Your task to perform on an android device: I'm visiting my friend's house this weekend, therefore I want to enable government weather alerts for the Upper East Side in the AccuWeather app so that I will get the update if the weather turns bad.
Image 0: 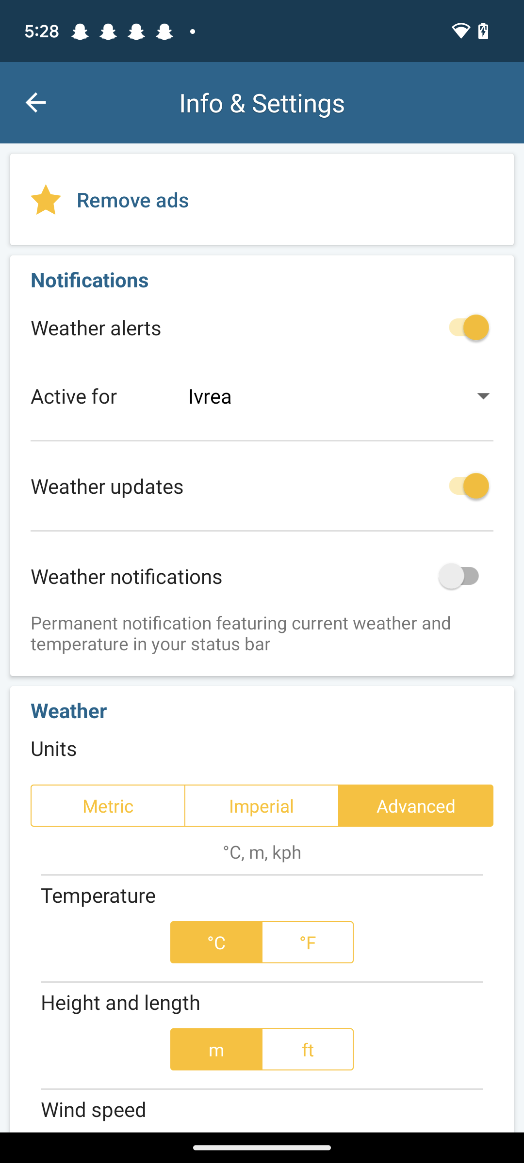
Open the AccuWeather app
Step 0: open app "AccuWeather"
Image 1: 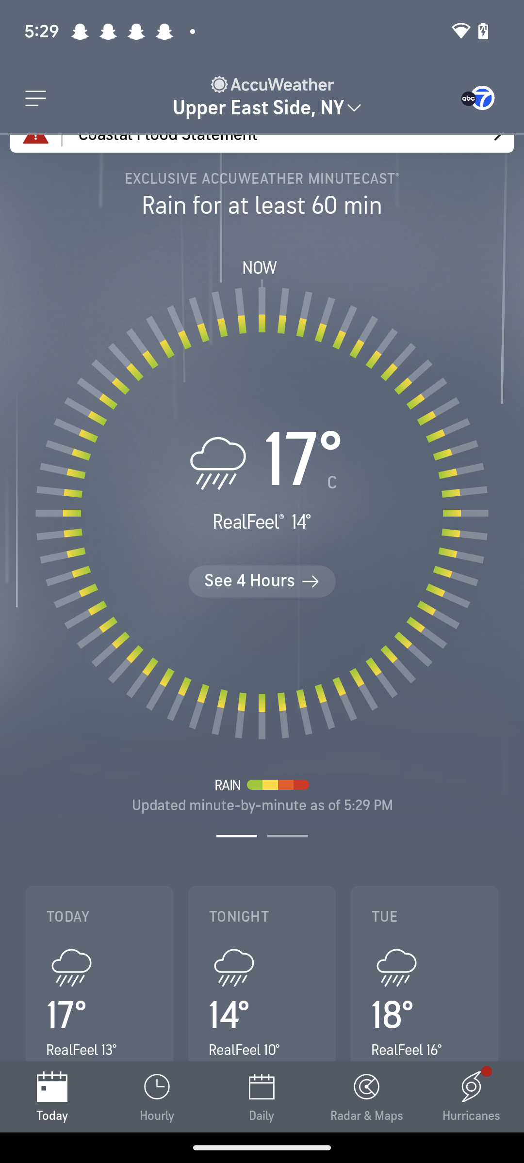
Click on the menu icon at the top left corner of the screen
Step 1: click (35, 97)
Image 2: 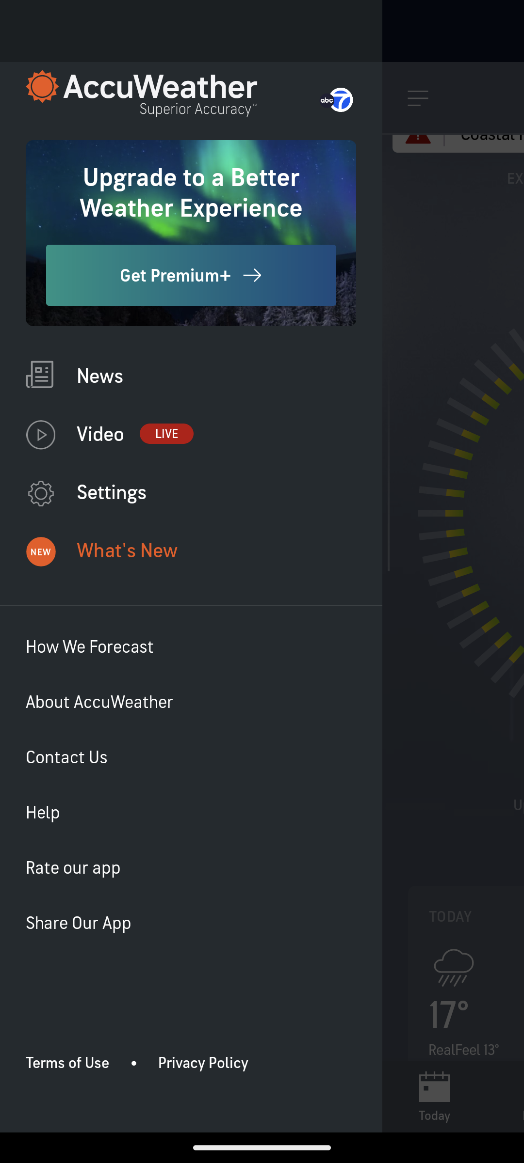
Click on the settings option
Step 2: click (191, 492)
Image 4: 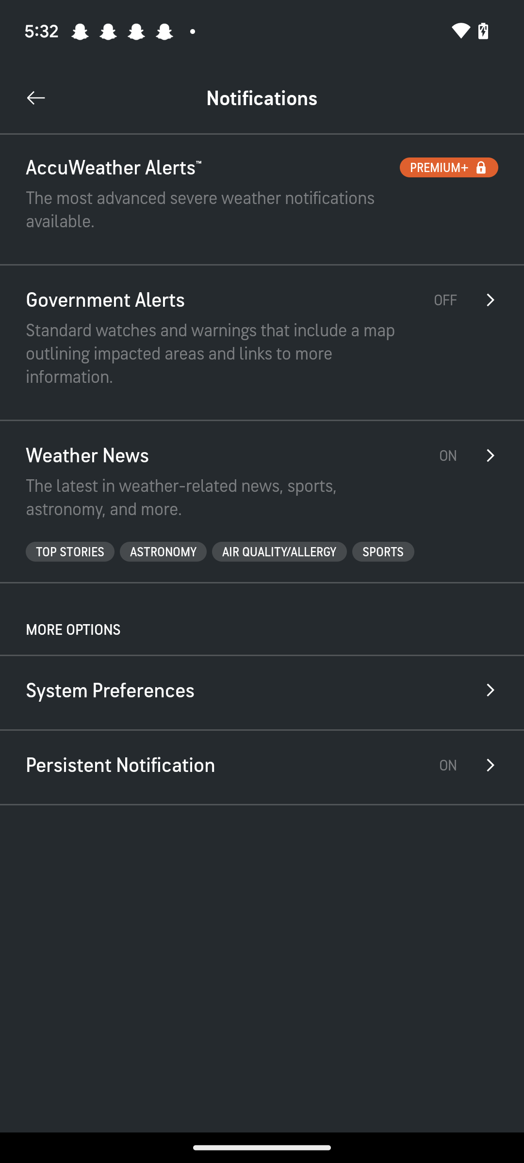
Click on the government alerts option
Step 4: click (216, 354)
Image 5: 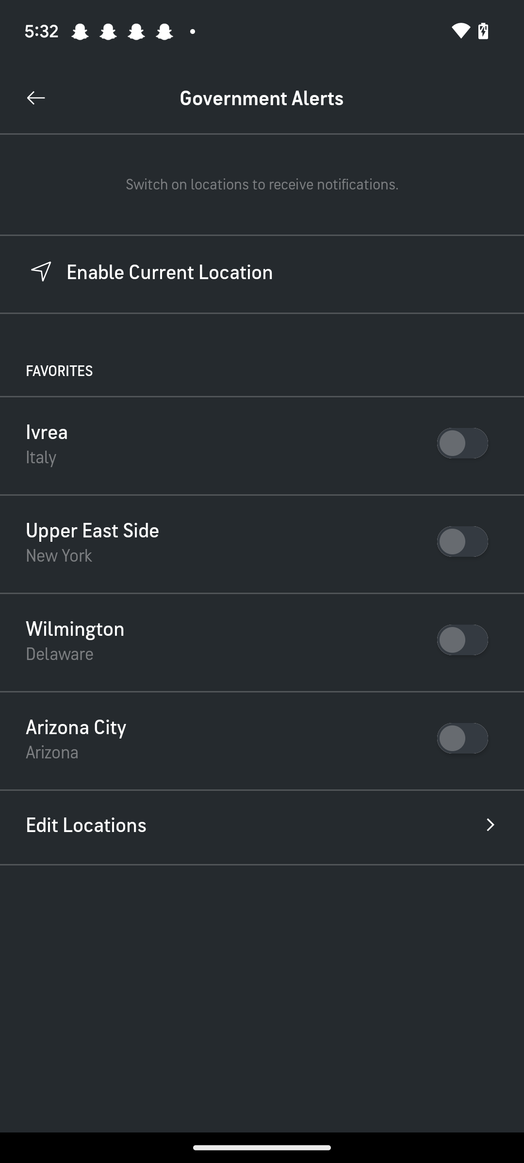
Click on the switch icon of the Upper East Side 
Step 5: click (462, 541)